Your task to perform on an android device: I will get the nutritional information for apple pie on the Sortizy app to keep track of my calorie intake.
Image 0: 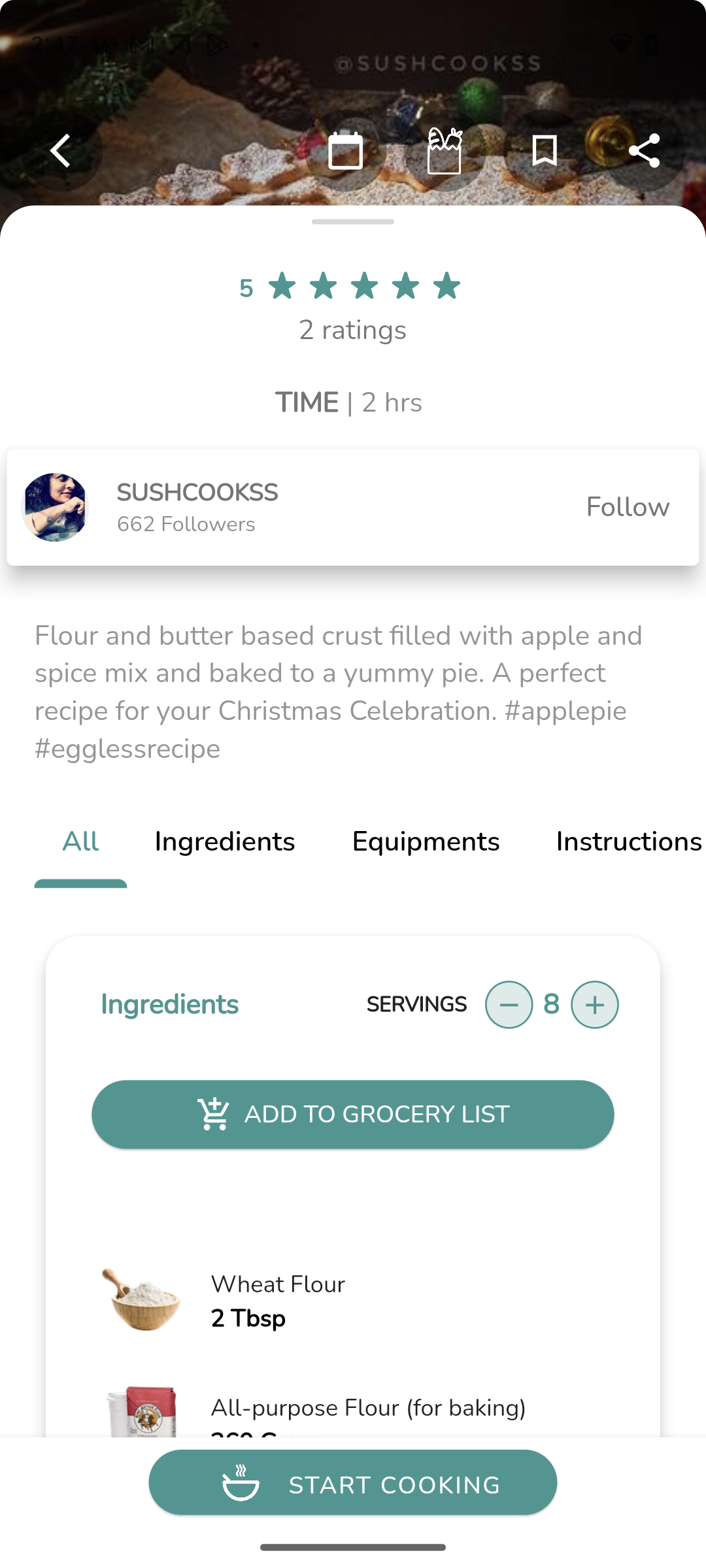
Swipe to the side
Step 0: scroll right
Image 2: 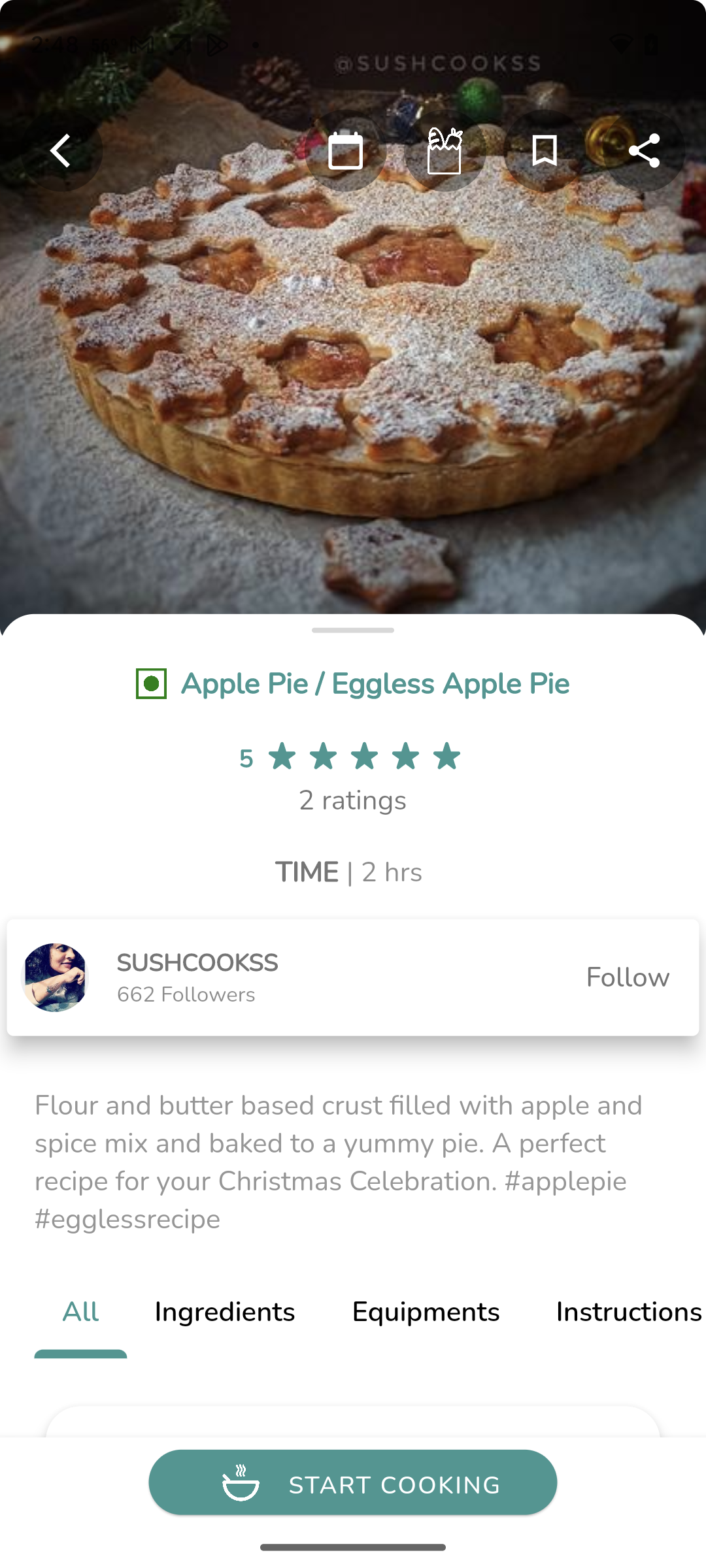
Swipe to the side
Step 2: scroll right
Image 3: 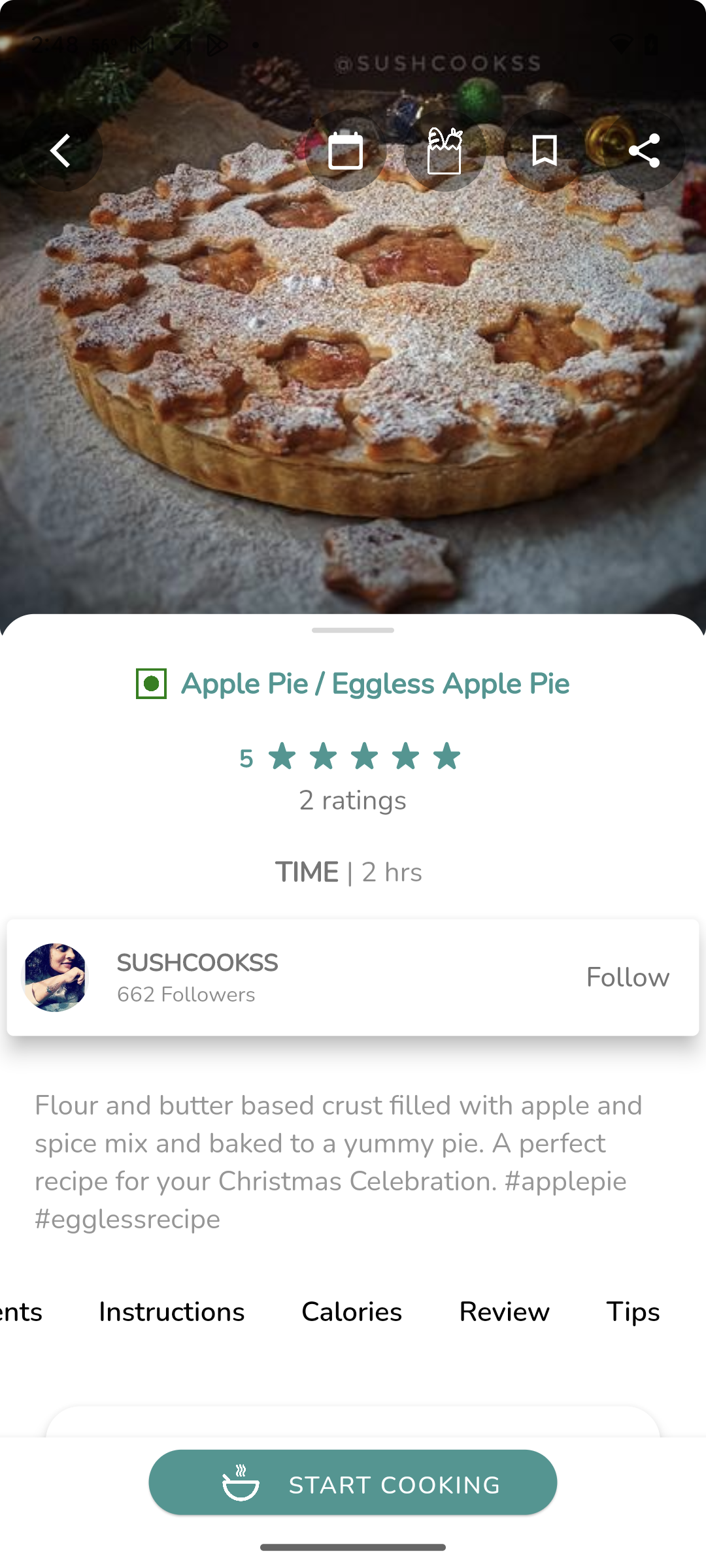
Click on calories
Step 3: click (352, 1315)
Image 4: 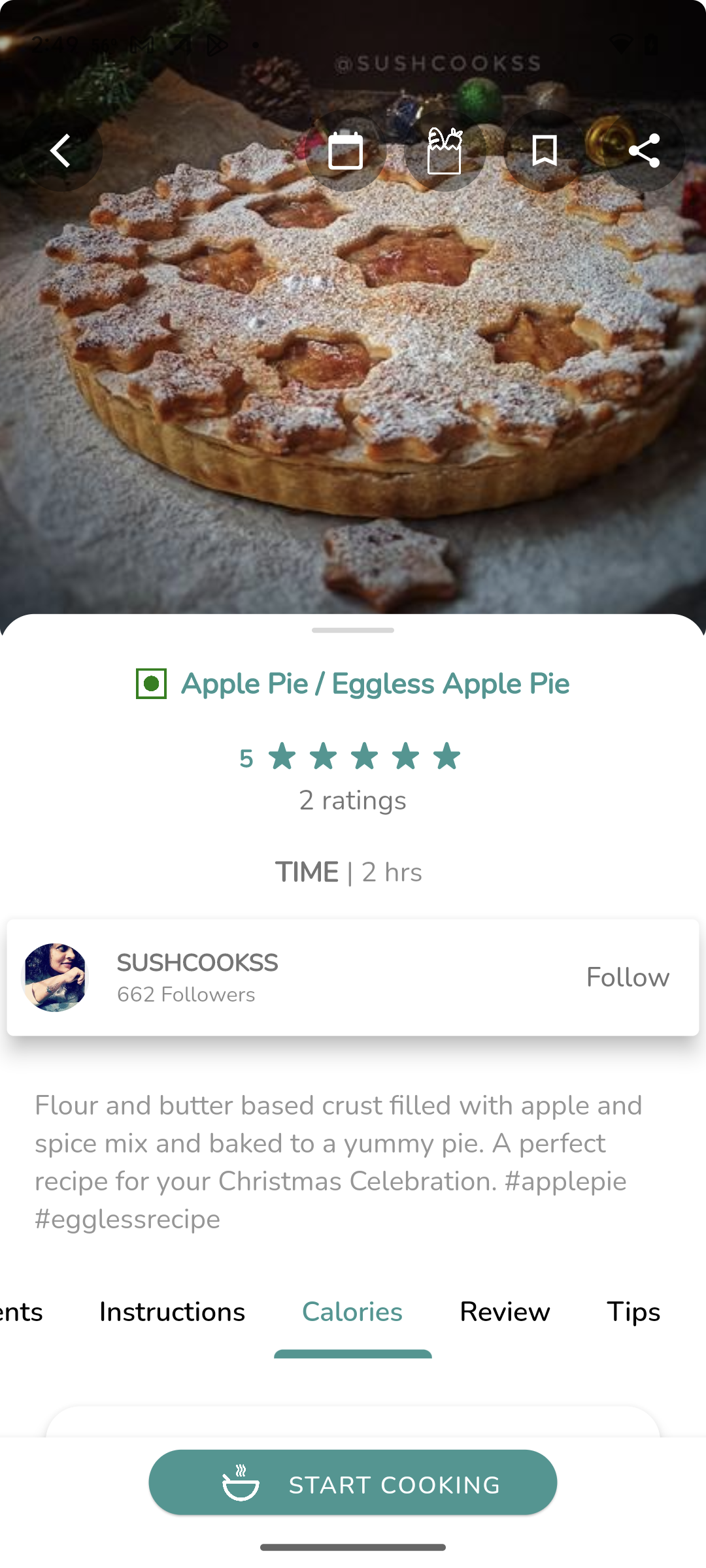
Swipe up
Step 4: scroll down